Your task to perform on an android device: I have to look at all of the active reminders to keep track of my schedule.
Image 0: 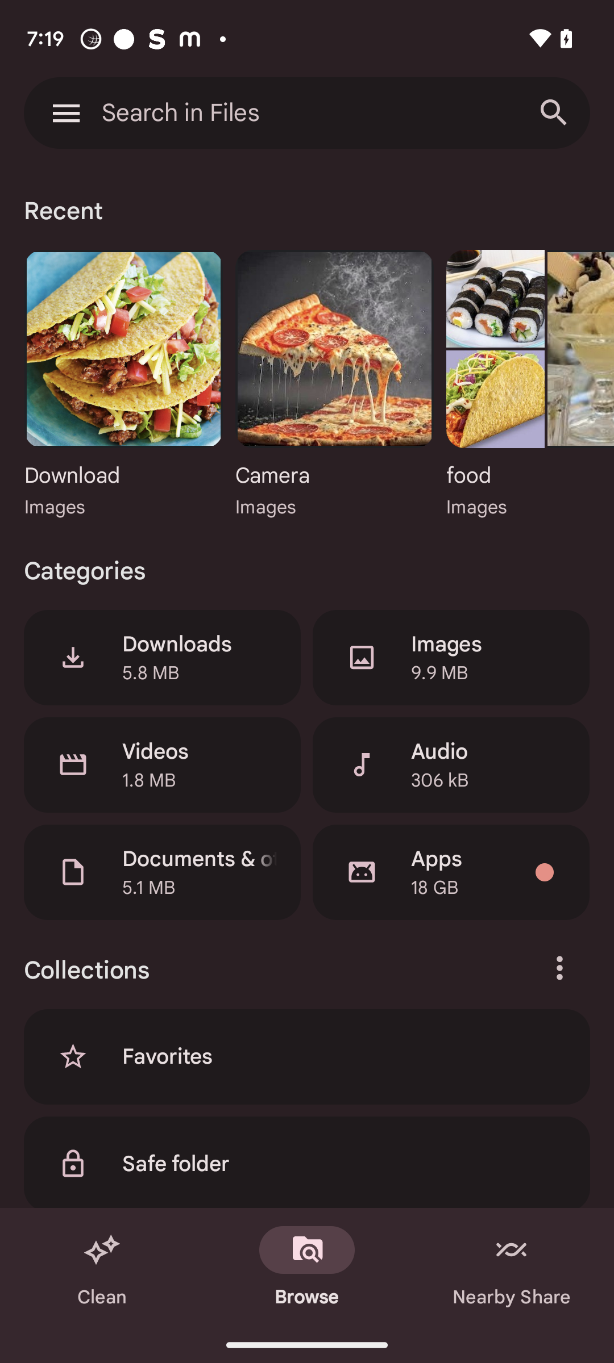
Open the To do reminder app.
Step 0: open app "To Do Reminder"